Your task to perform on an android device: Look for the walking shoes with the round toe in the toe style filter in the TEMU app.
Image 0: 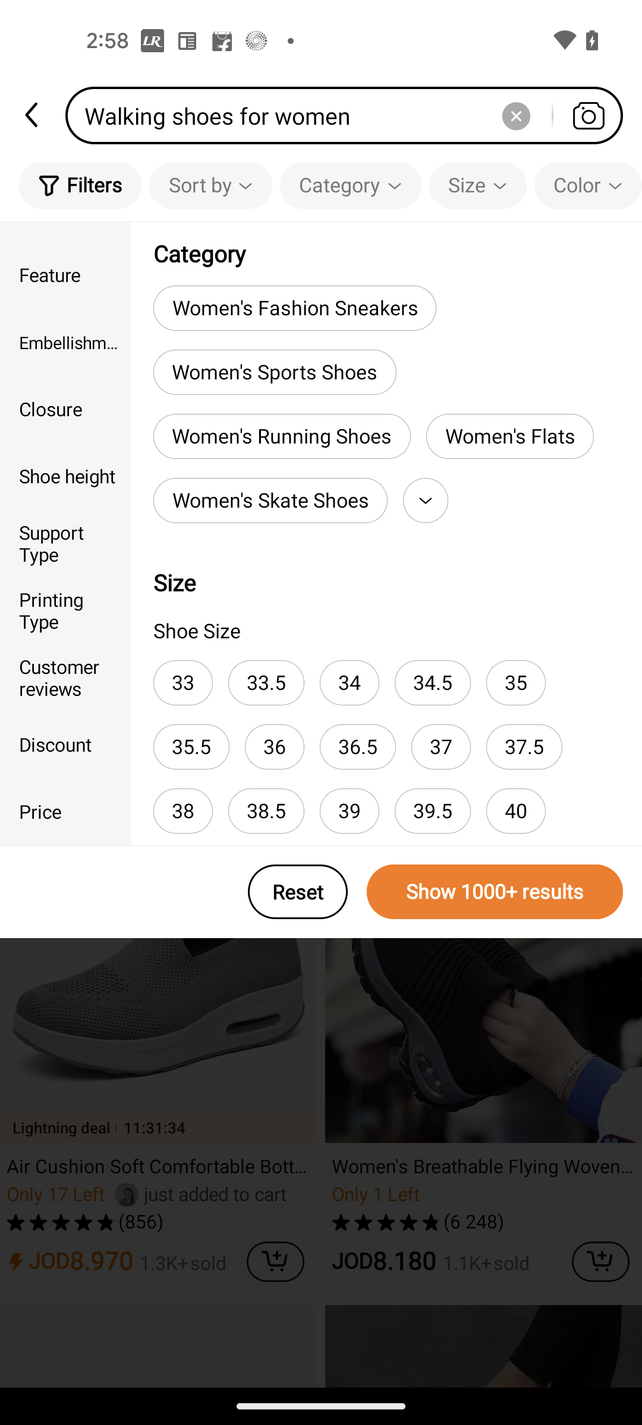
Swipe down to Toe style filters
Step 0: scroll up
Image 1: 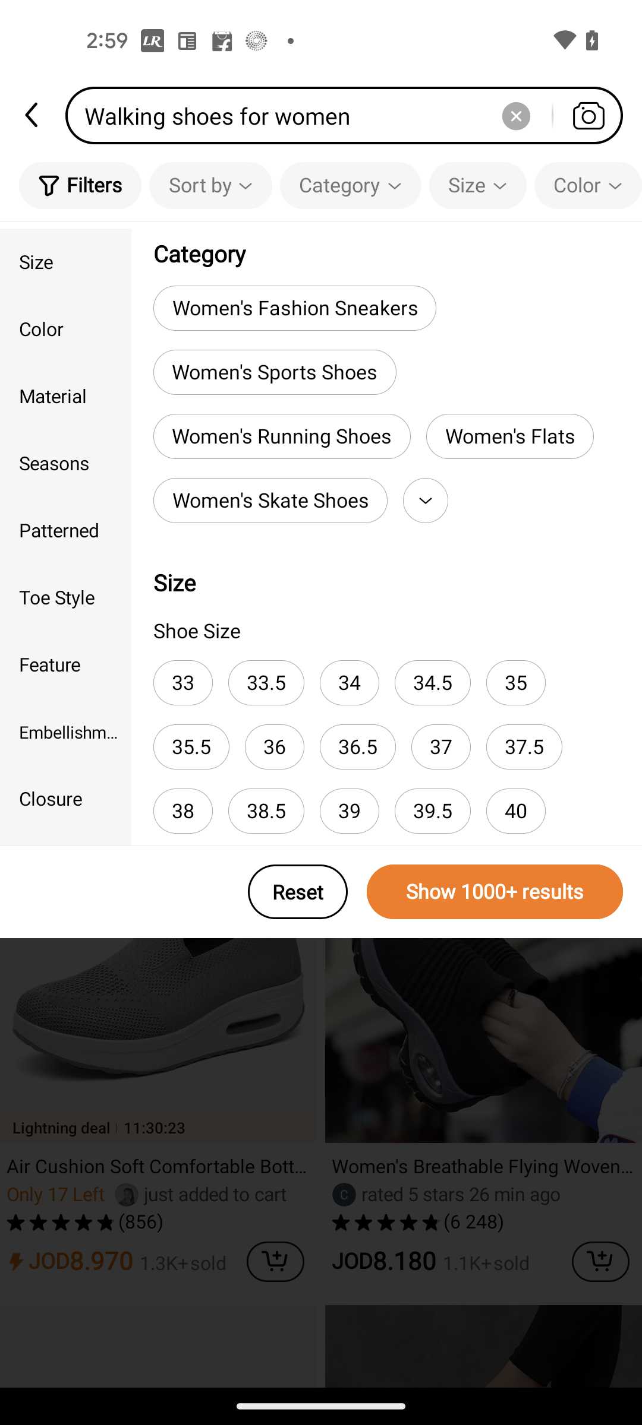
Click on the Toe style filters
Step 1: click (65, 597)
Image 2: 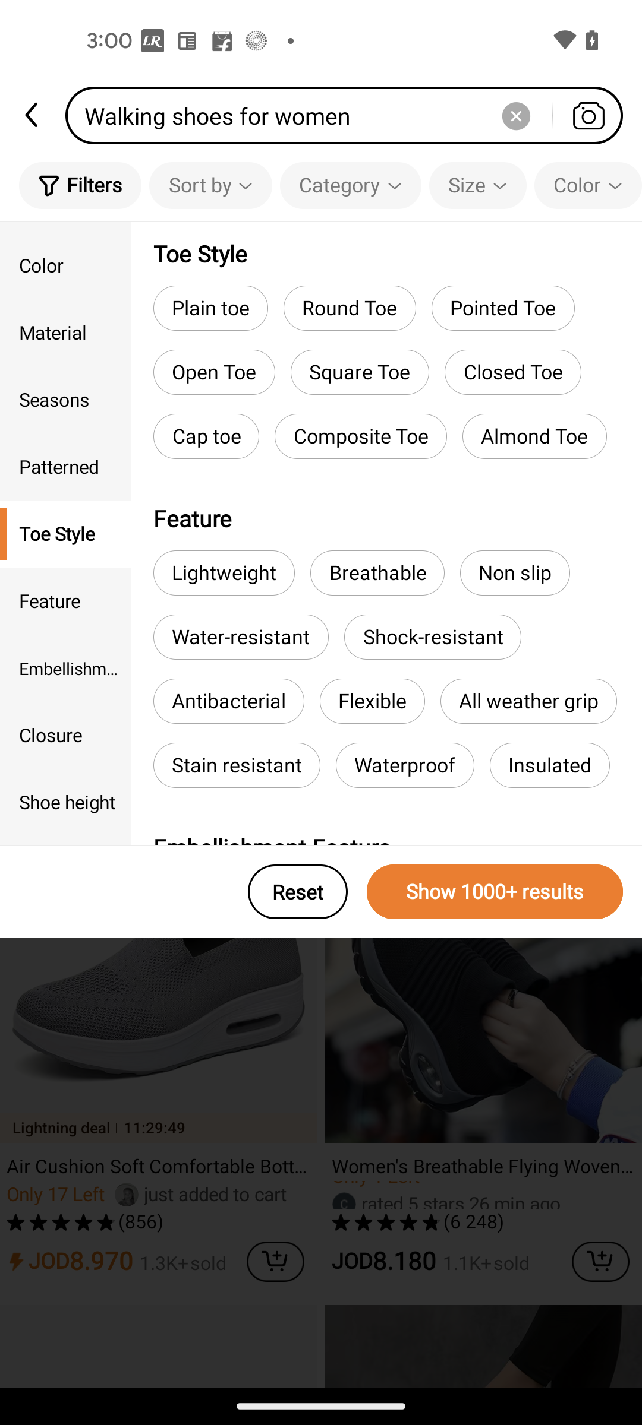
Select the Round Toe
Step 2: click (350, 308)
Image 3: 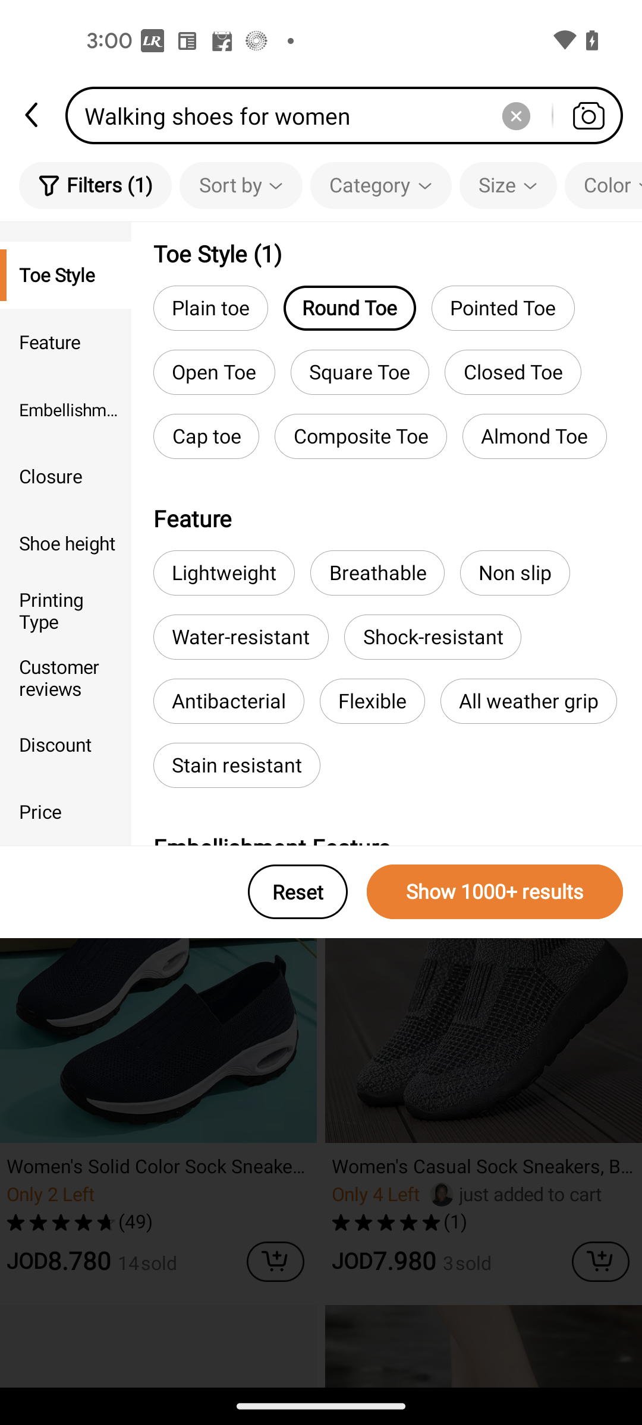
Click on Show 1000+ results button
Step 3: click (522, 894)